Your task to perform on an android device: I want to delete the alarm set on the Alarms app for 5.30 pm to go to the gym.
Image 0: 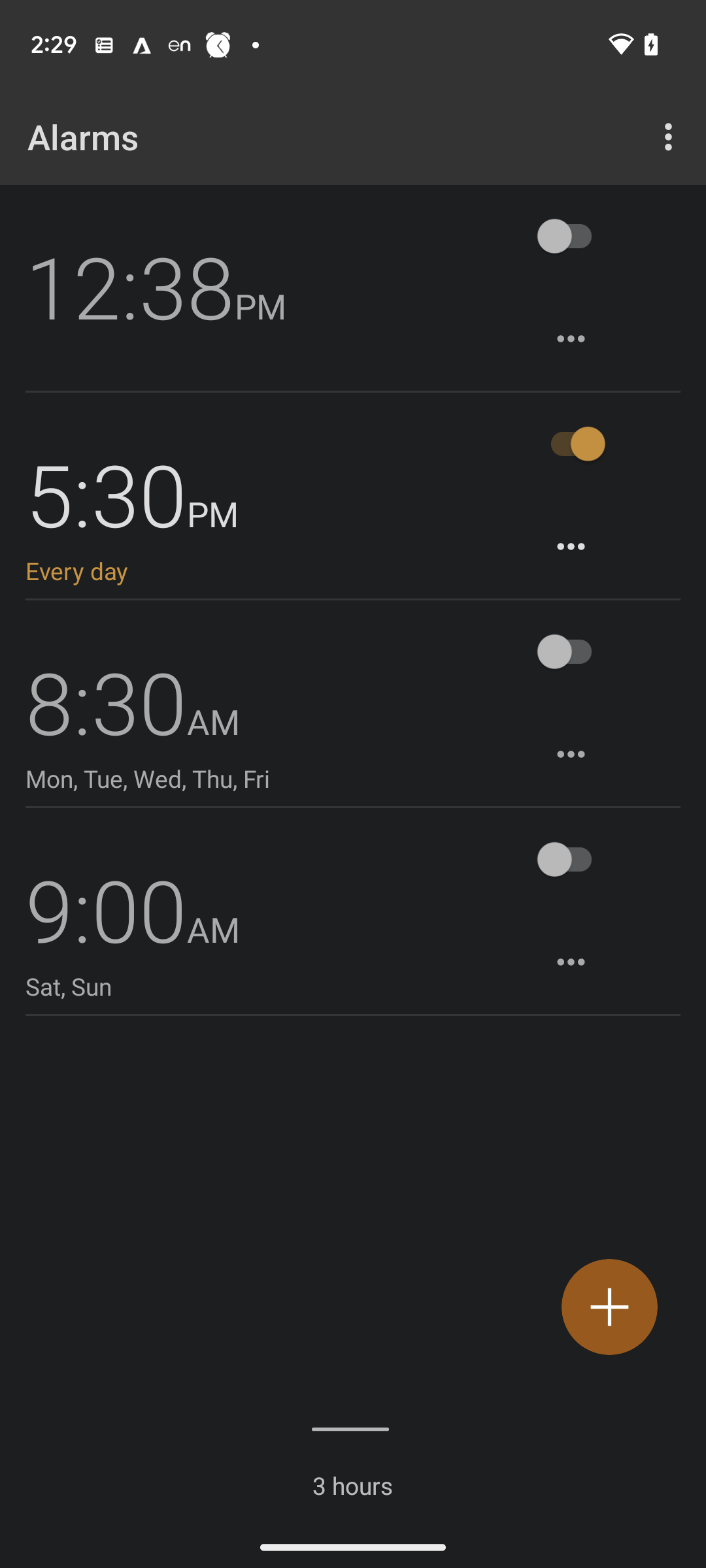
Click on the 05:30 pm
Step 0: click (106, 493)
Image 1: 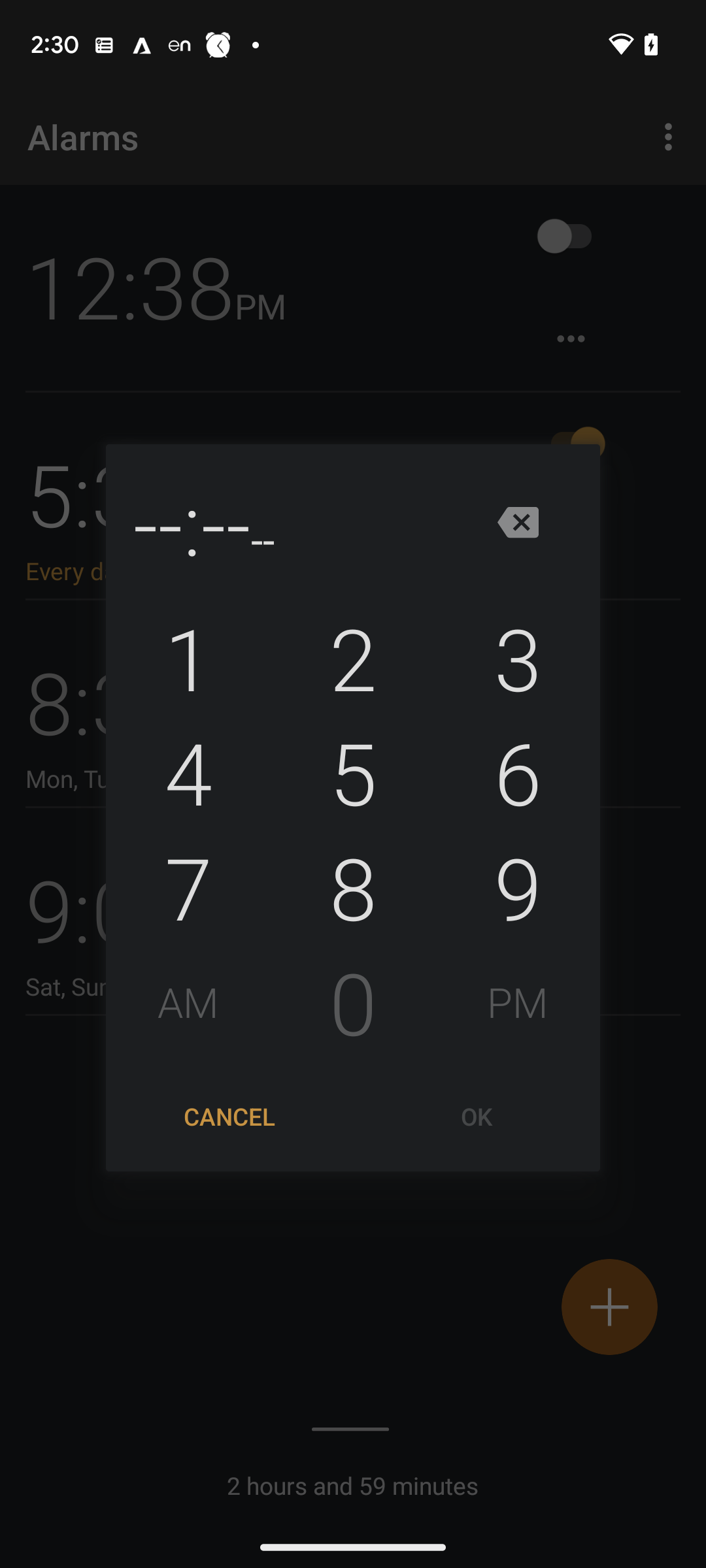
Click on the 05:30 pm
Step 1: click (229, 1116)
Image 2: 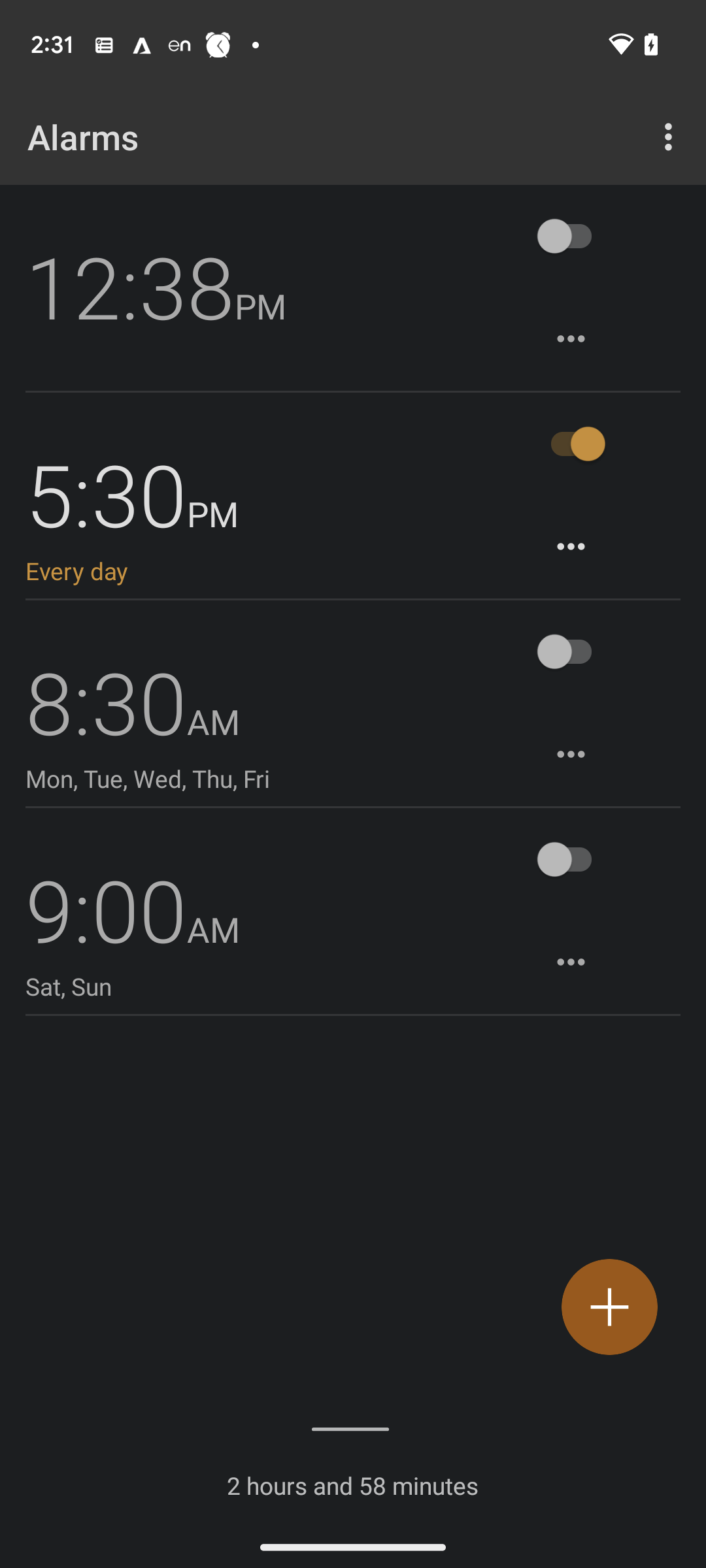
Click on the 05:30 pm
Step 2: click (562, 539)
Image 3: 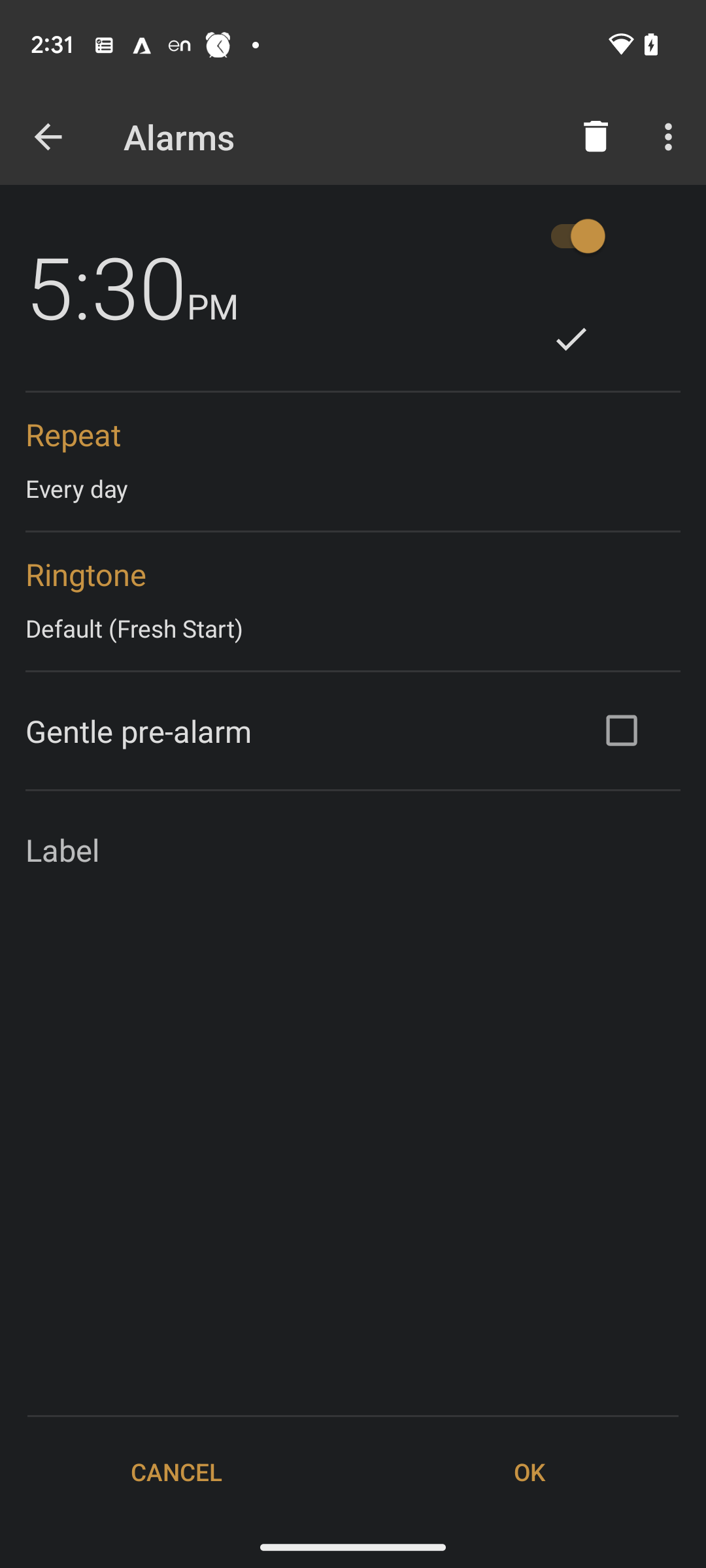
Click on delete
Step 3: click (596, 137)
Image 4: 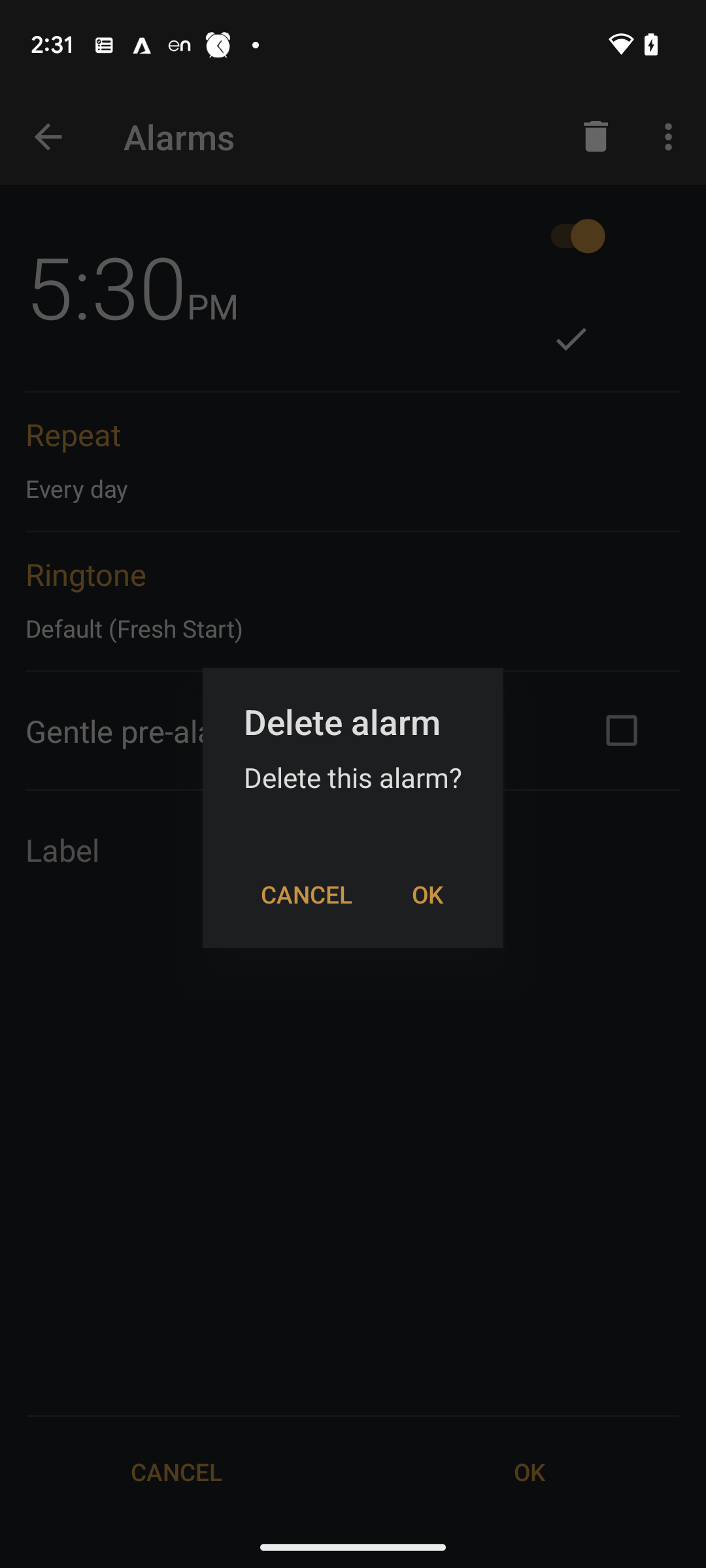
Click on OK
Step 4: click (428, 894)